Your task to perform on an android device: Carlos wants to take a trip and is asking me for some recommendations on where to go. Share the Places to Visit notes in the Keep notes app with him through gmail at carlos3345@gmail.com.
Image 0: 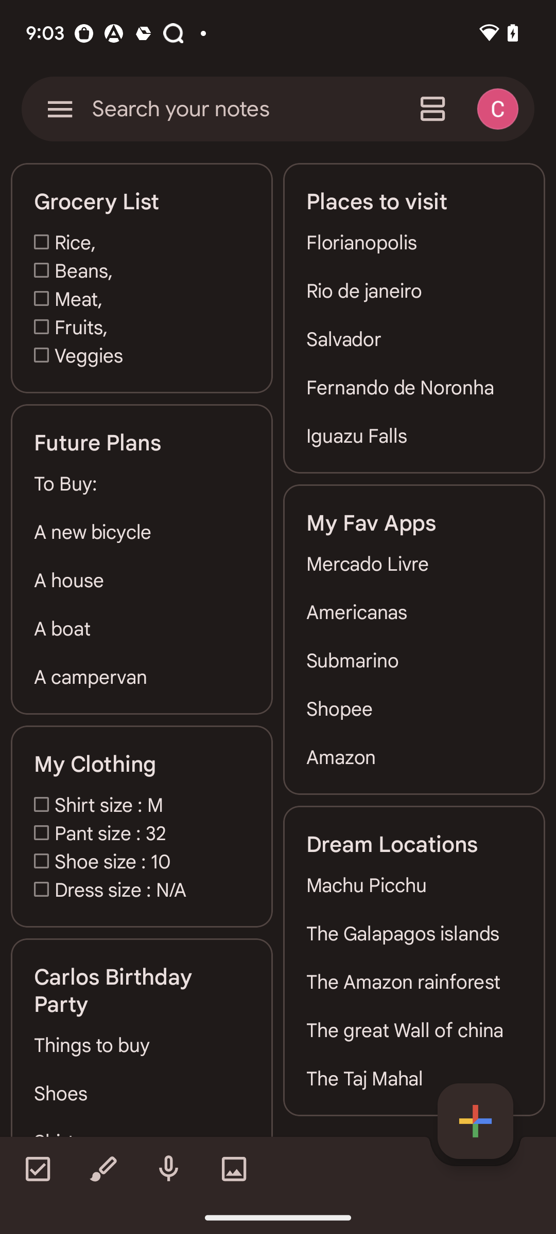
Click on the Places to visit notes
Step 0: click (414, 339)
Image 1: 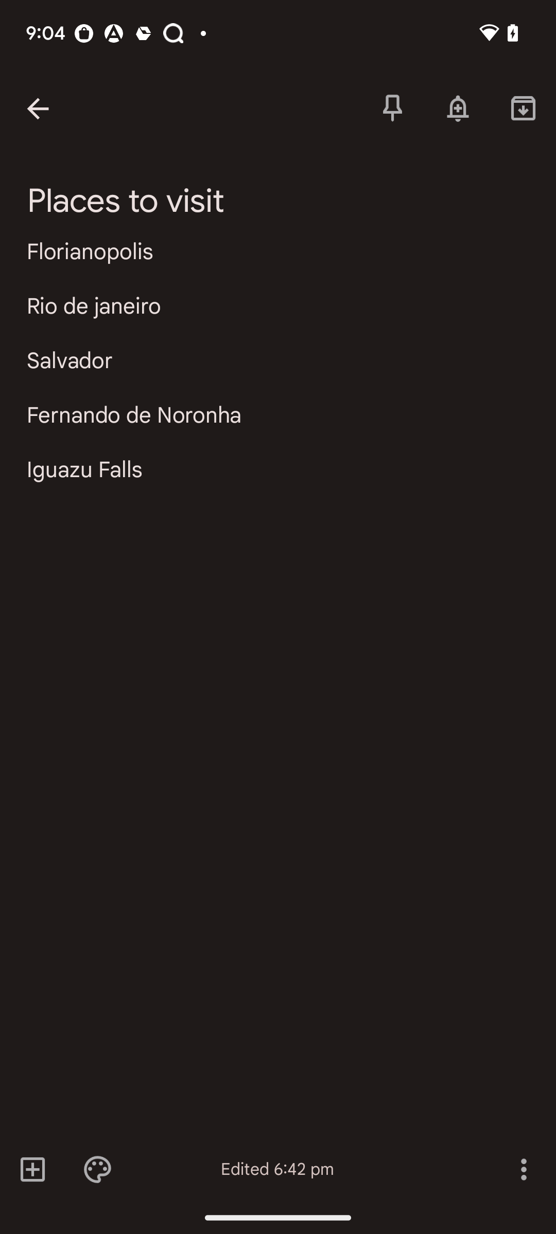
Click on the three dot icon at the bottom right corner of the screen
Step 1: click (523, 1169)
Image 2: 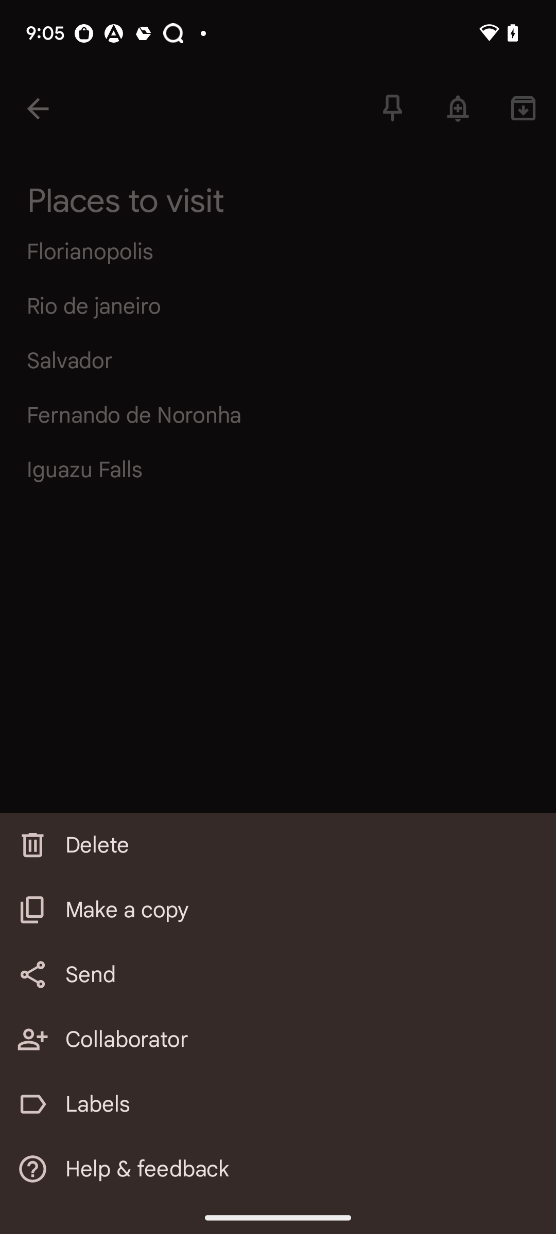
Click on the Send option
Step 2: click (90, 974)
Image 3: 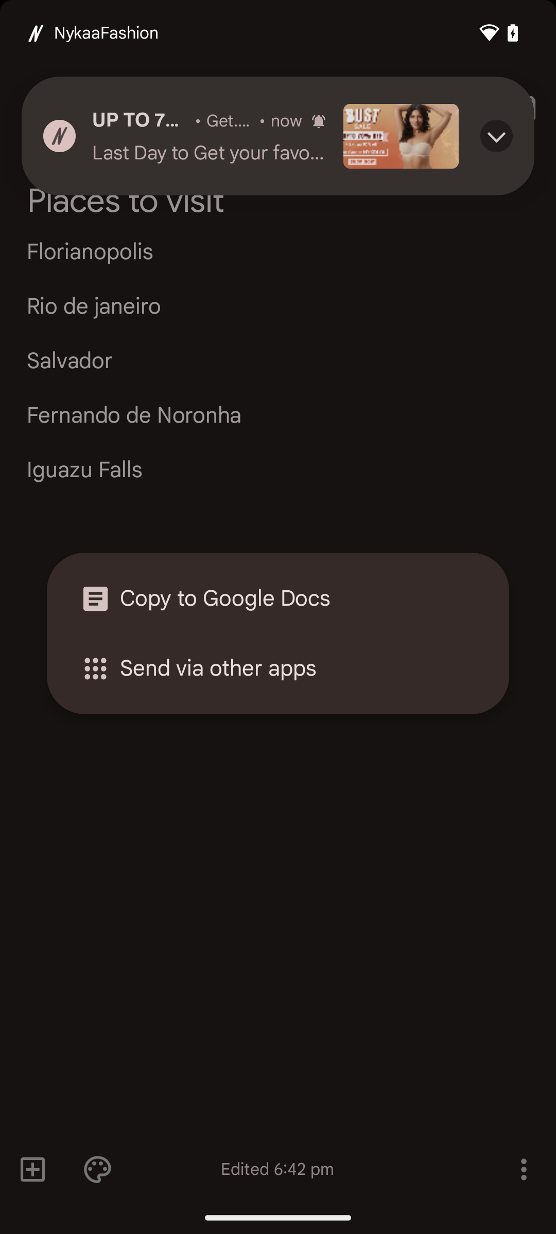
Click on Send via other apps
Step 3: click (294, 668)
Image 5: 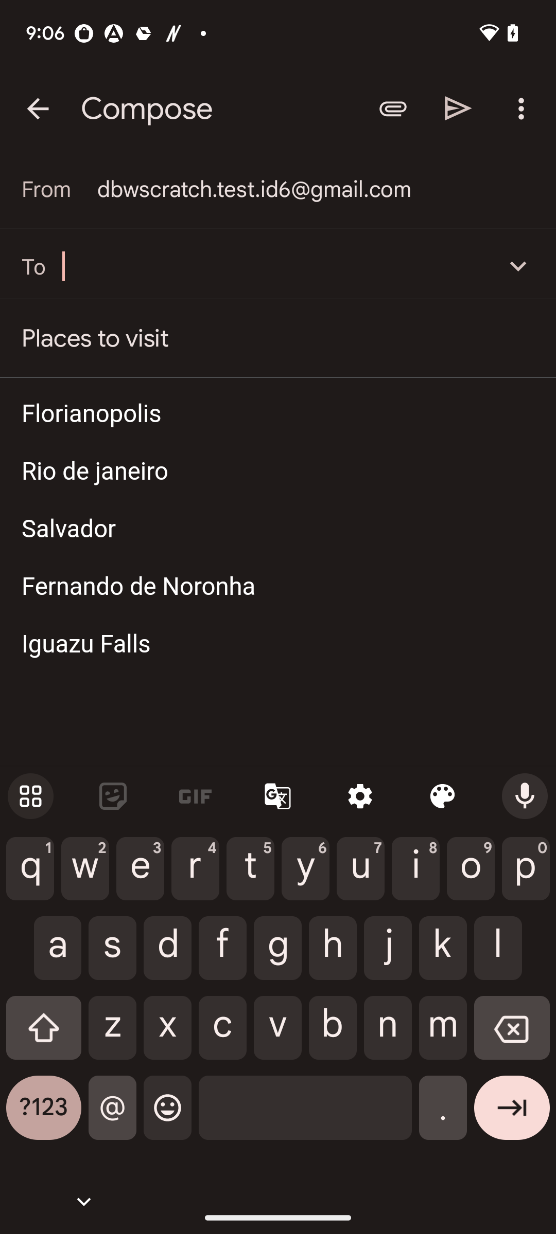
add recipient as carlos3345@gmail.com
Step 5: type "carlos3345@gmail.com"
Image 6: 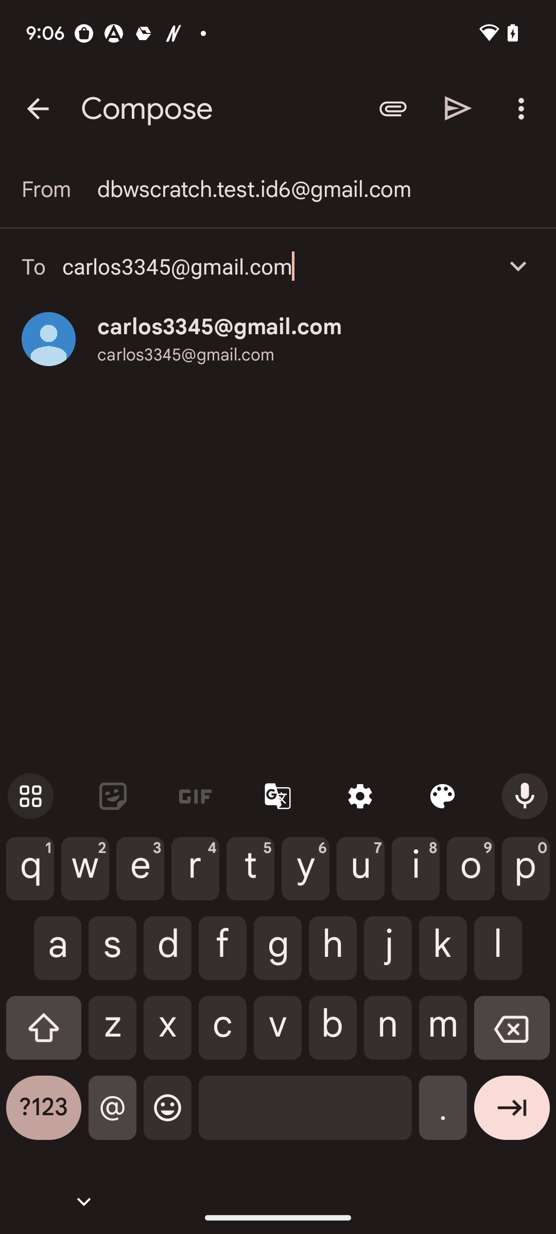
Click on the send icon at the top right of the corner
Step 6: click (458, 108)